Your task to perform on an android device: On the Wego Flights & Hotels app, search for the hotels in Berlin for my upcoming trip from December 23rd to December 25th.
Image 1: 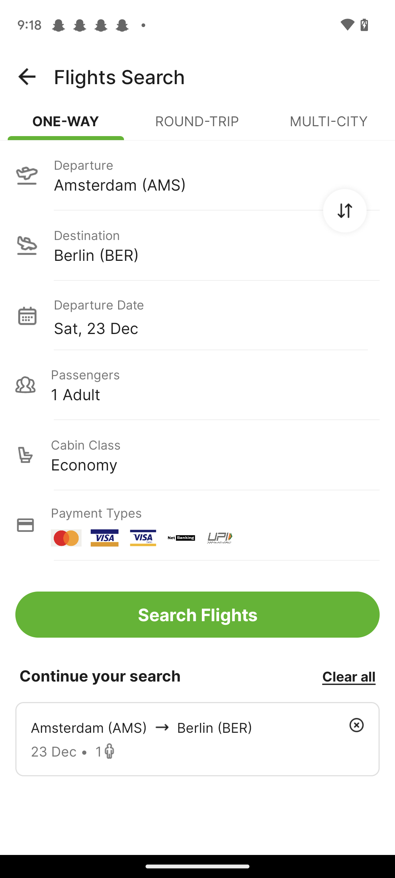
Go back to the home screen of the app.
Step 1: press back button
Image 3: 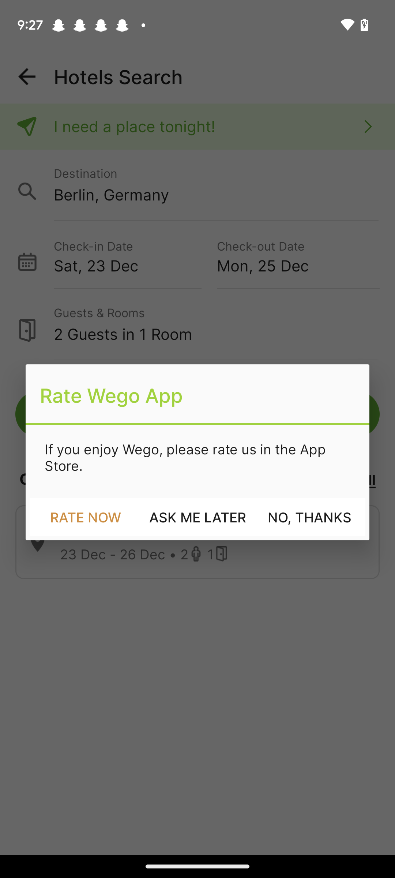
Click on Ask me Later tab.
Step 3: click (197, 517)
Image 4: 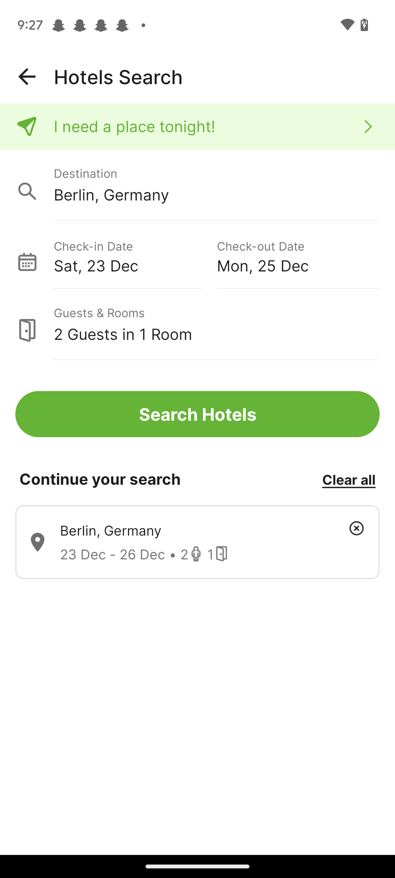
Click on Search Hotels tab.
Step 4: click (197, 414)